Your task to perform on an android device: I would like to edit the notes on the title of The London House Furniture to replace The London House.
Image 0: 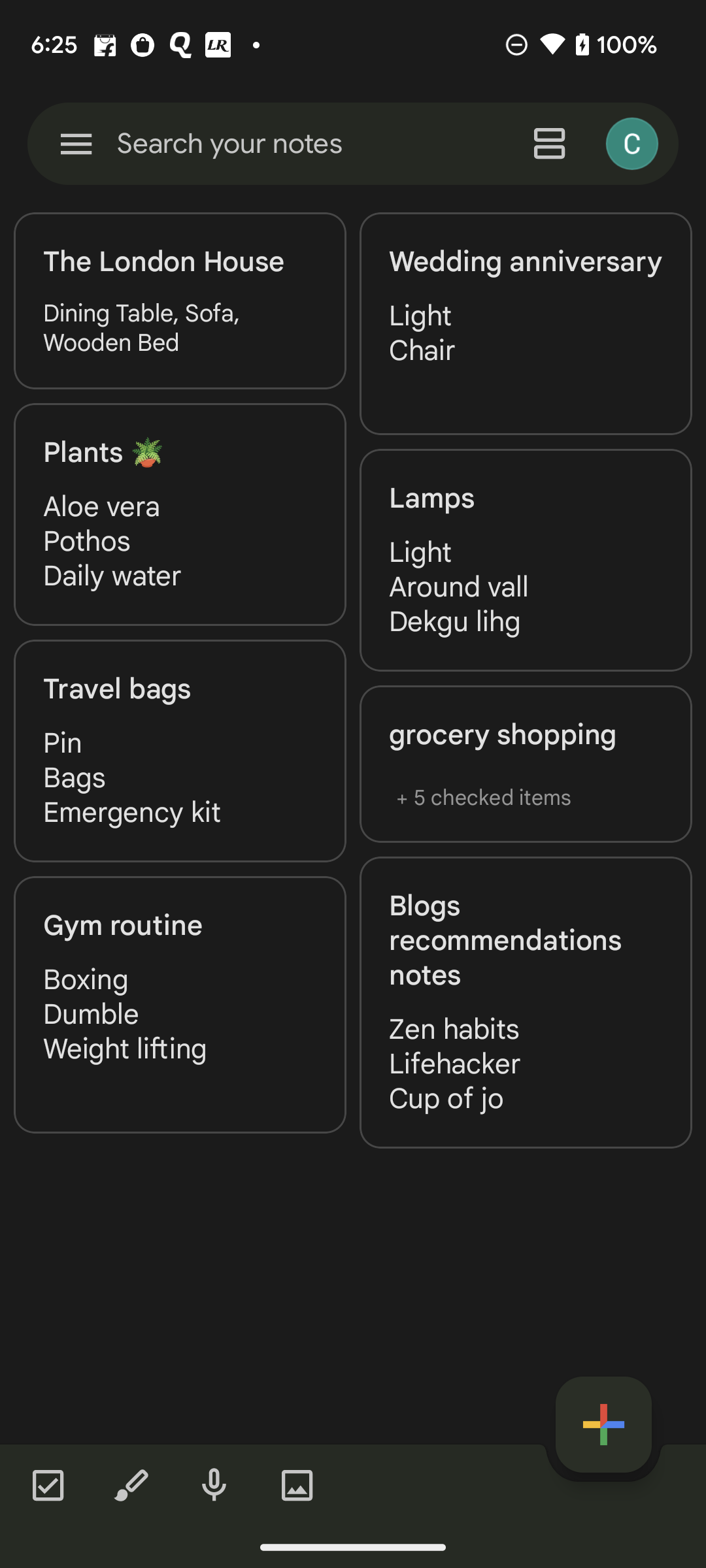
Click on the The London House notes 
Step 0: click (180, 328)
Image 1: 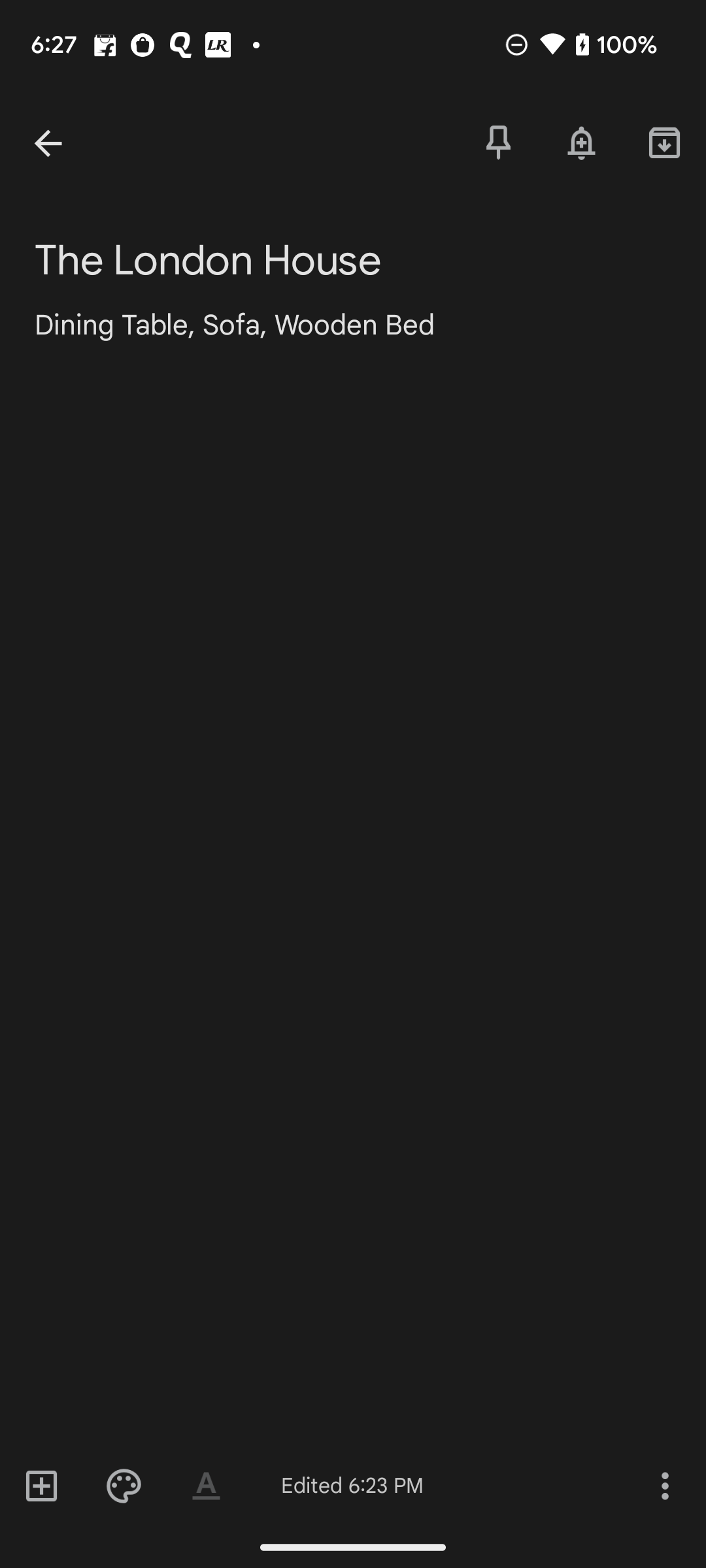
Click on the The London House title 
Step 1: click (365, 260)
Image 2: 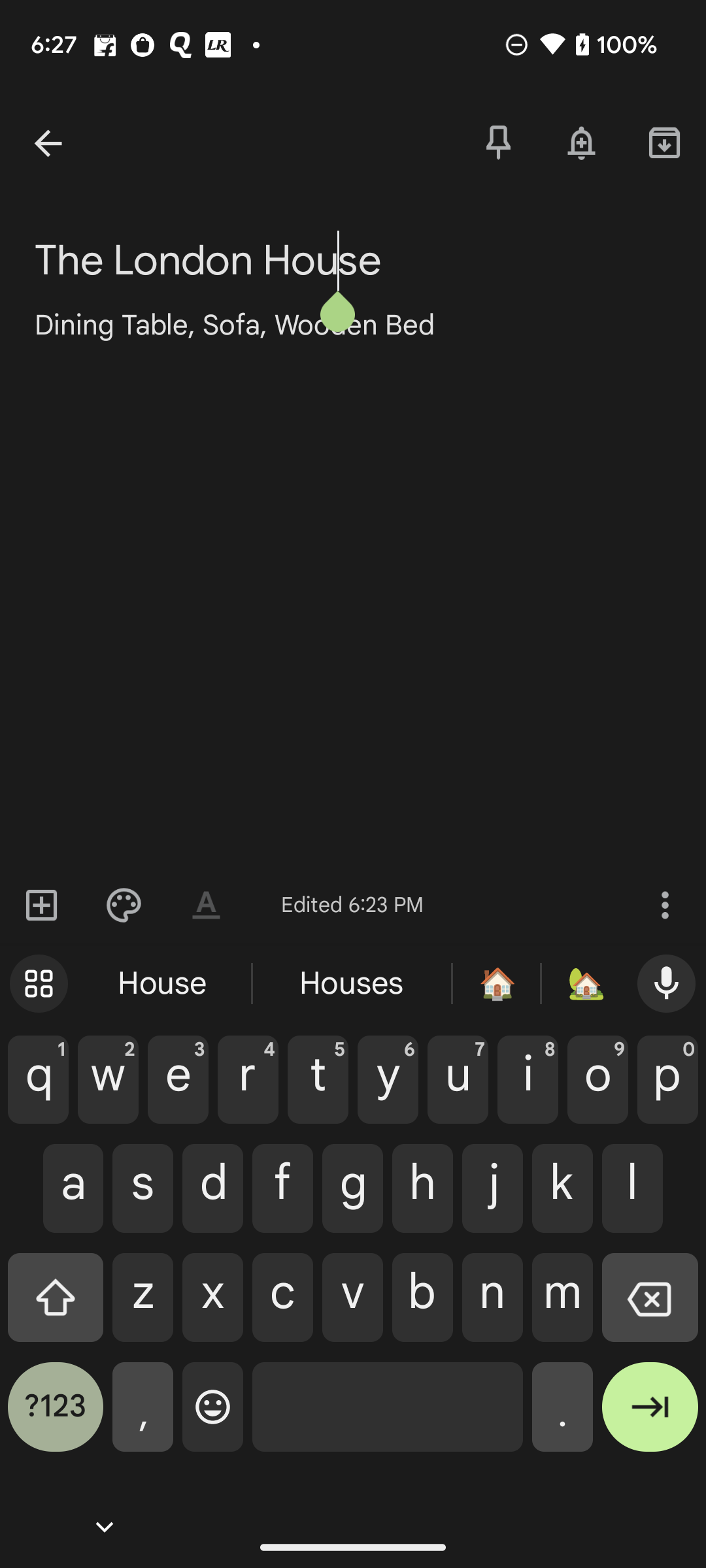
Type The London House Furniture in Title bar
Step 2: type "The London House Furniture"
Image 3: 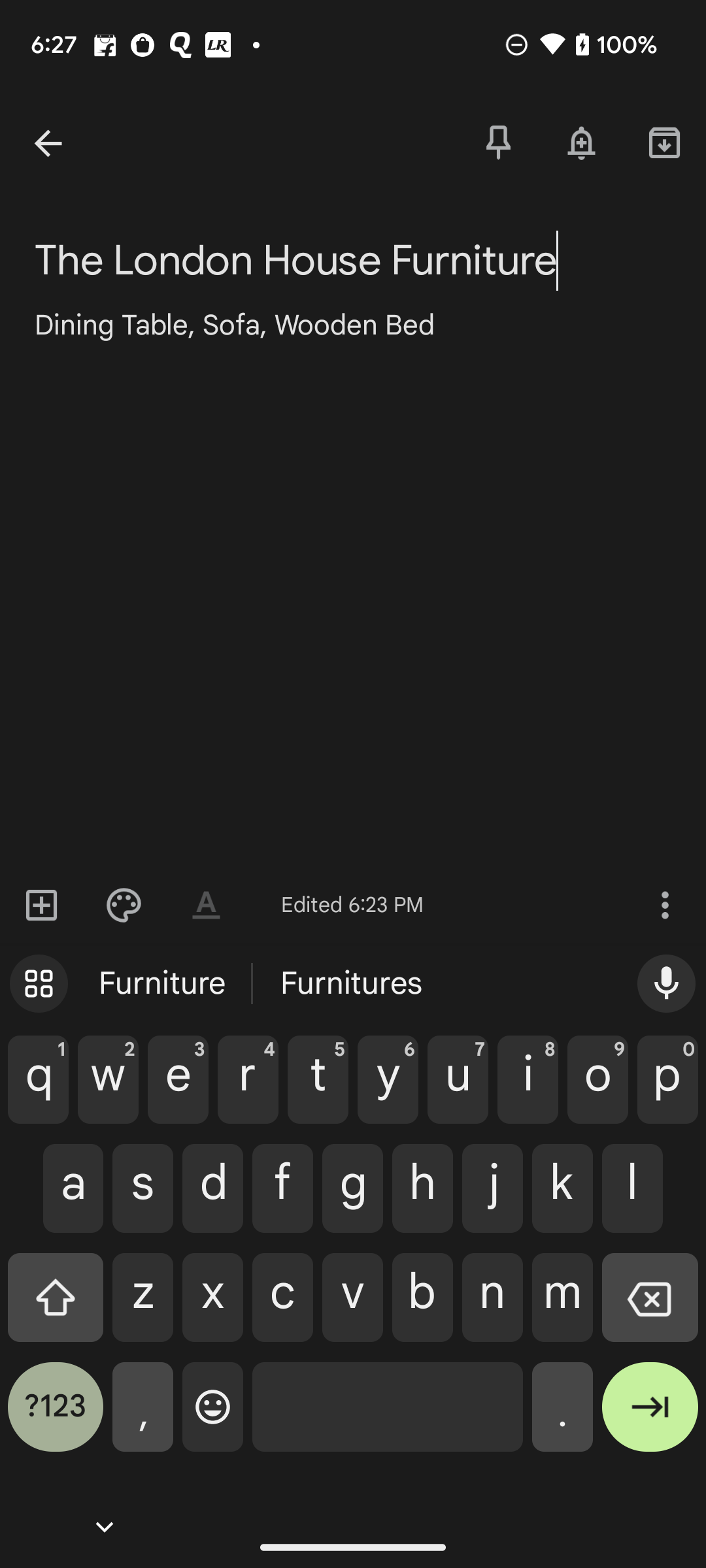
Go back to the screen
Step 3: press back button
Image 4: 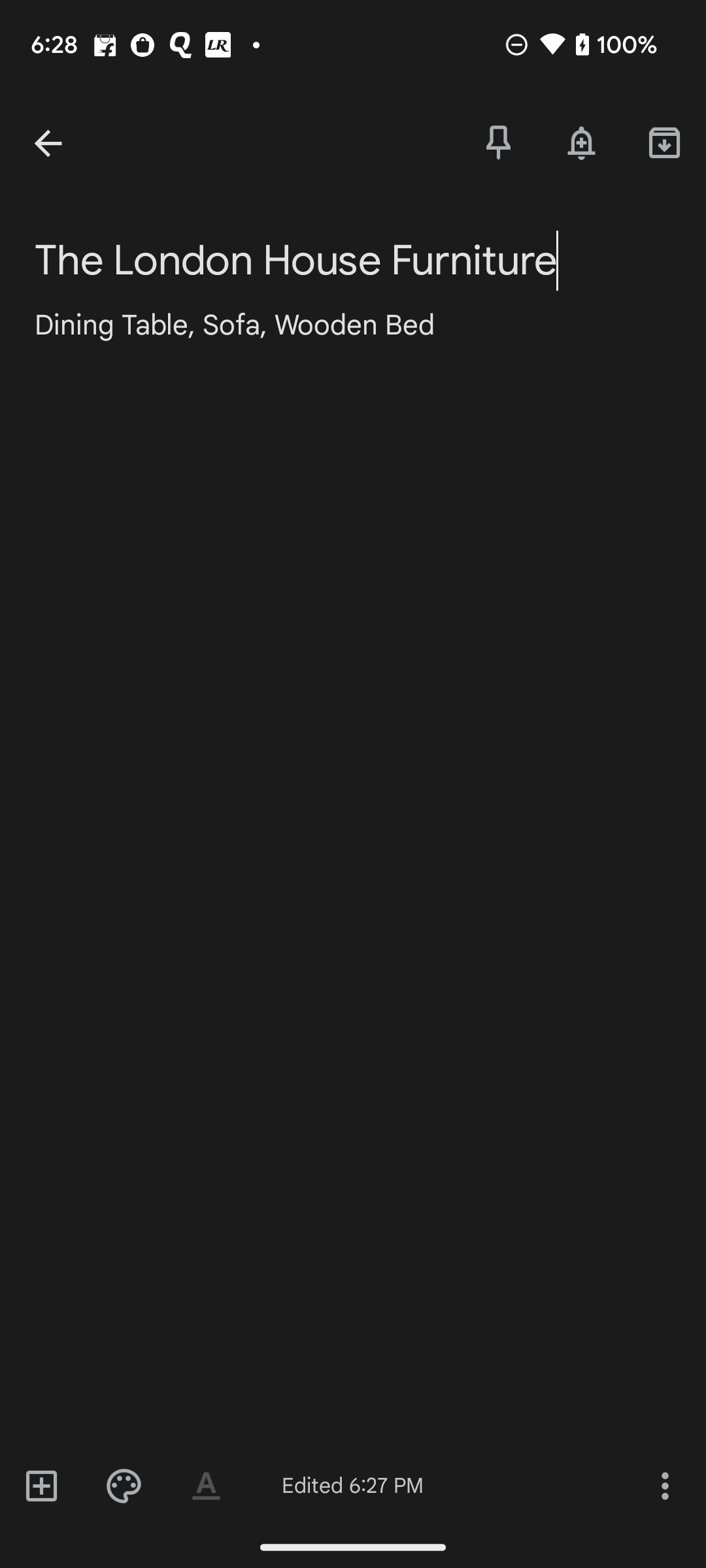
Go back to the screen
Step 4: press back button